Your task to perform on an android device: Shop the torch light under emergency torch light category.
Image 0: 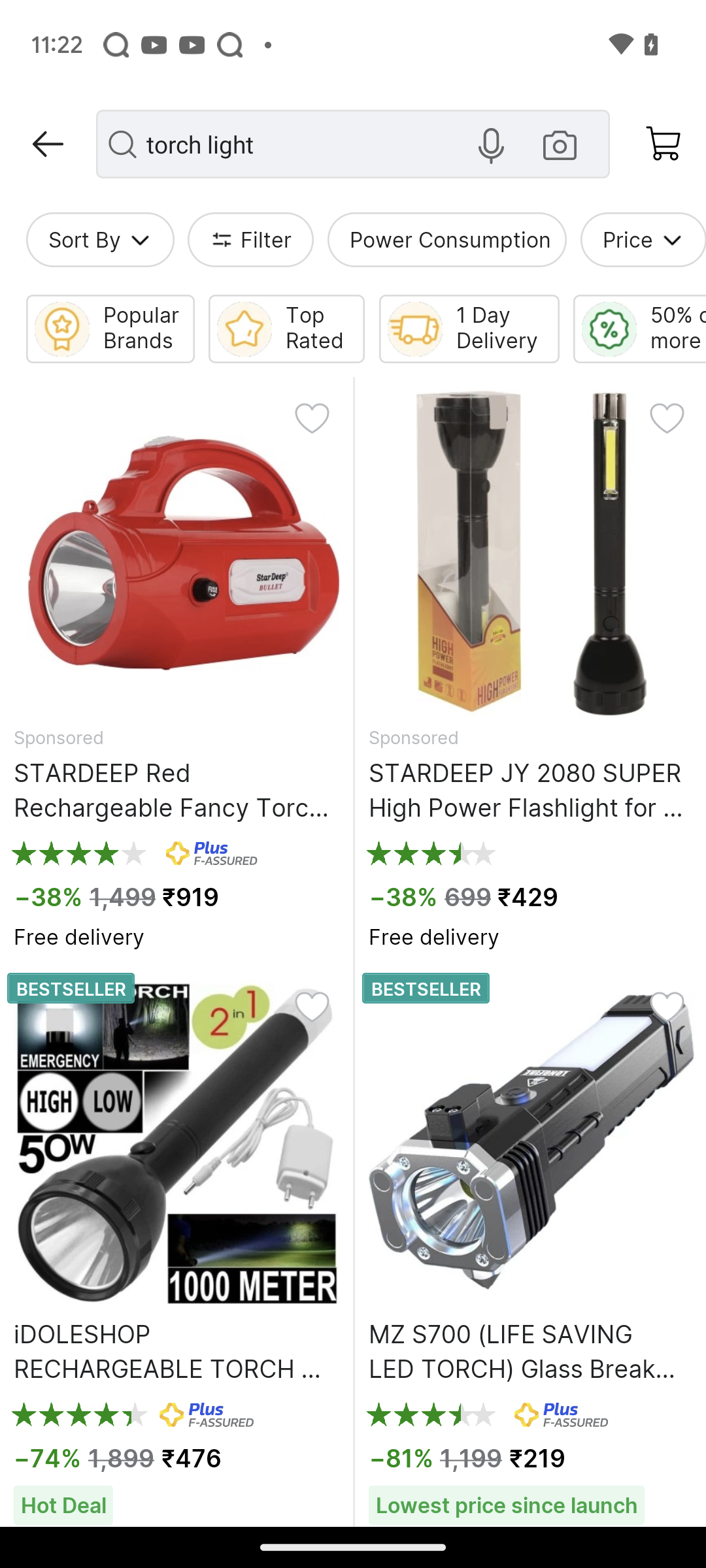
Click on the filter tab
Step 0: click (266, 240)
Image 1: 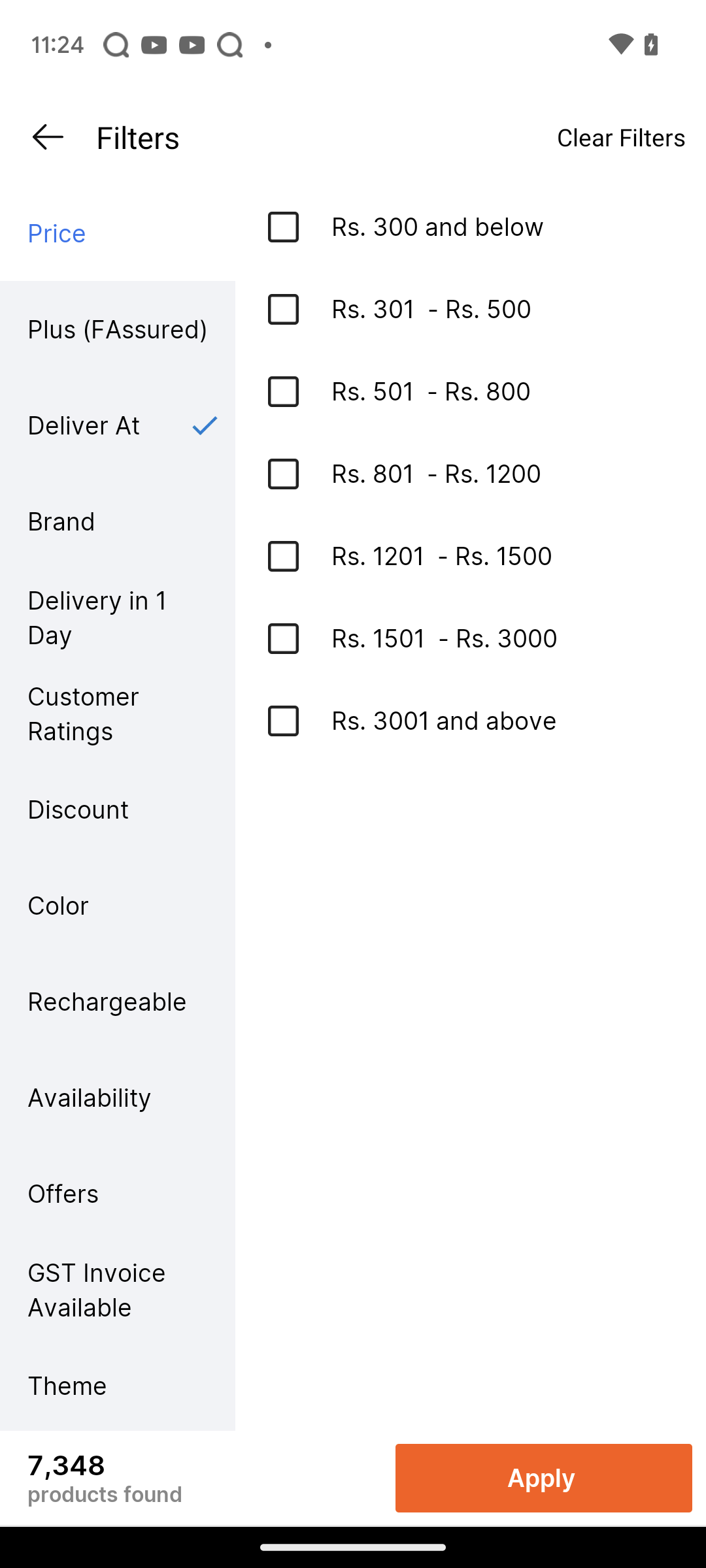
Swipe up to view the category tab
Step 1: scroll down
Image 2: 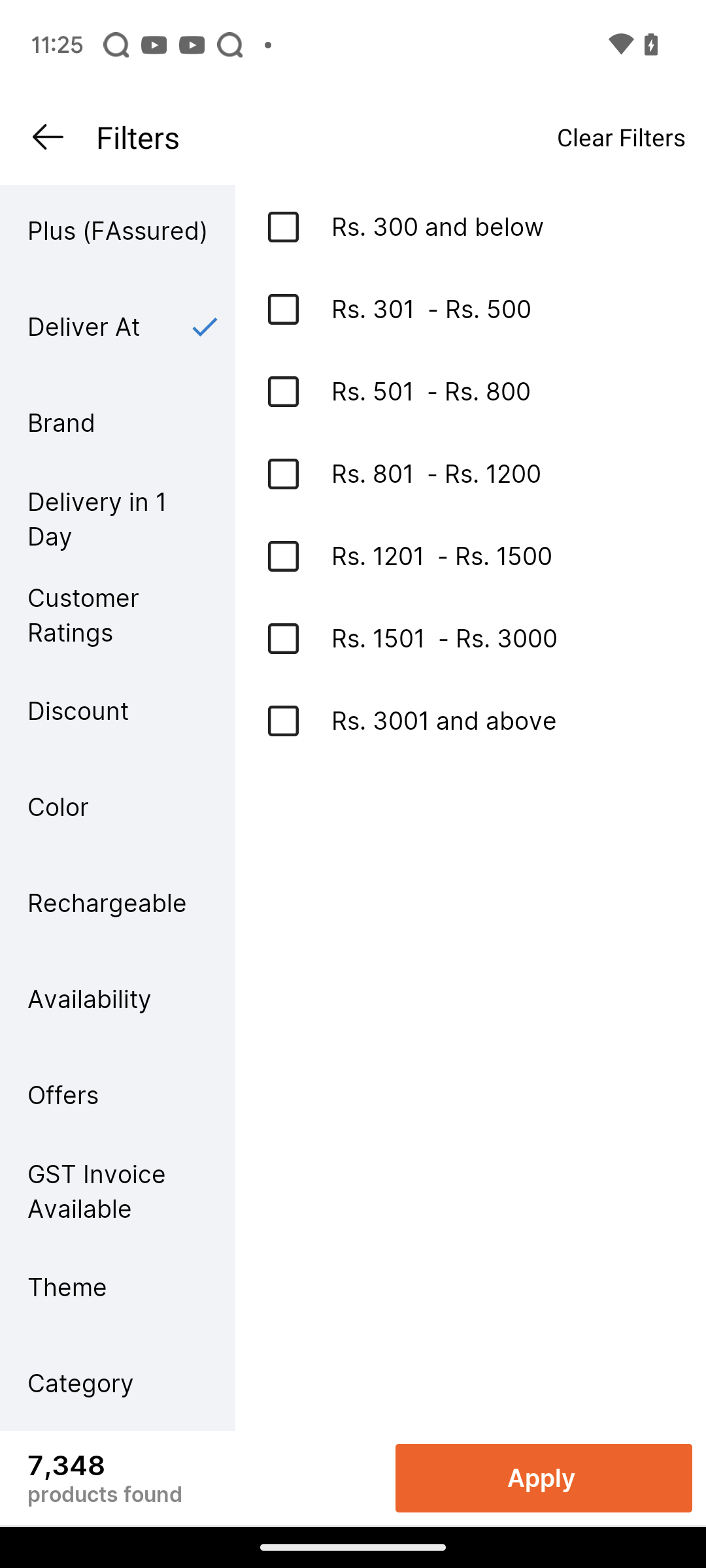
Click on the category tab
Step 2: click (117, 1382)
Image 3: 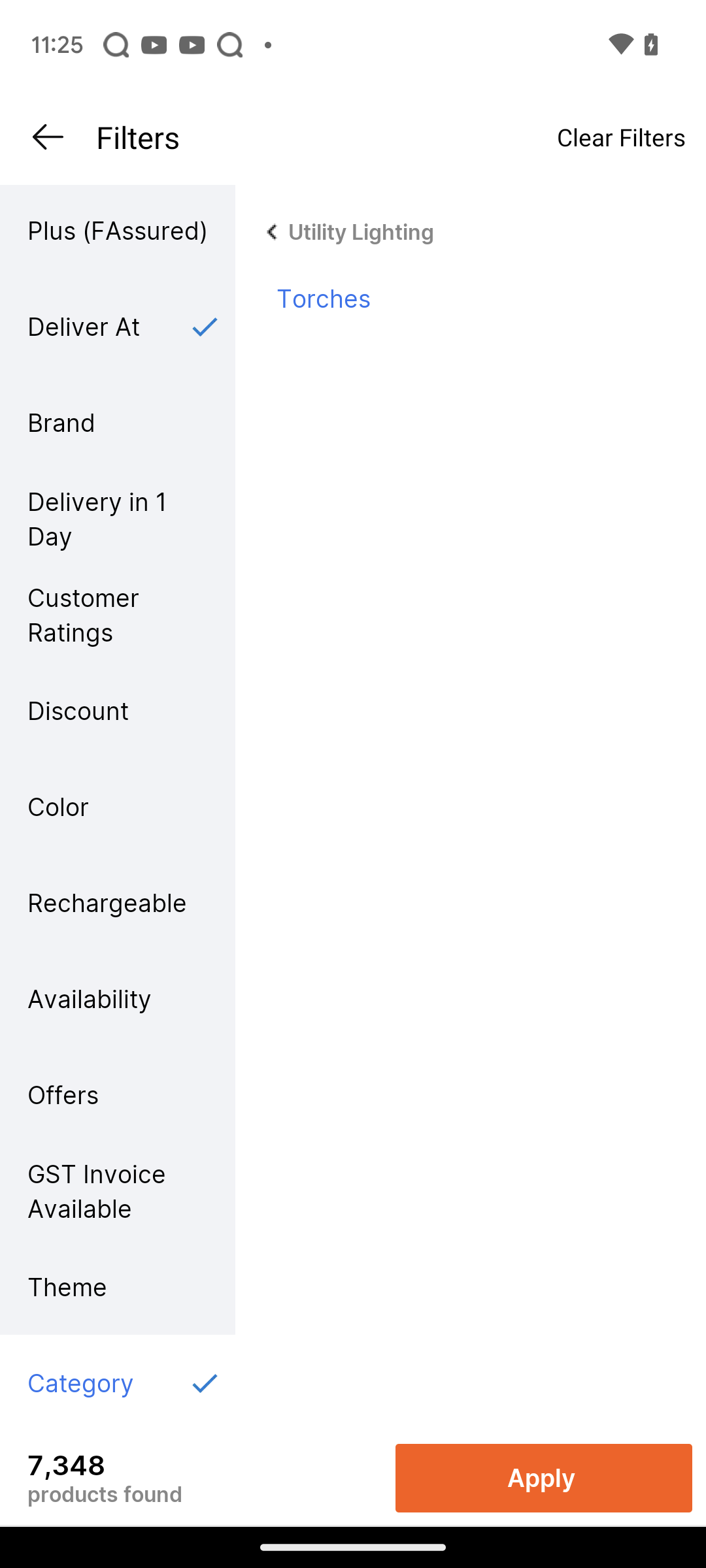
Click on the utility lightning
Step 3: click (450, 240)
Image 4: 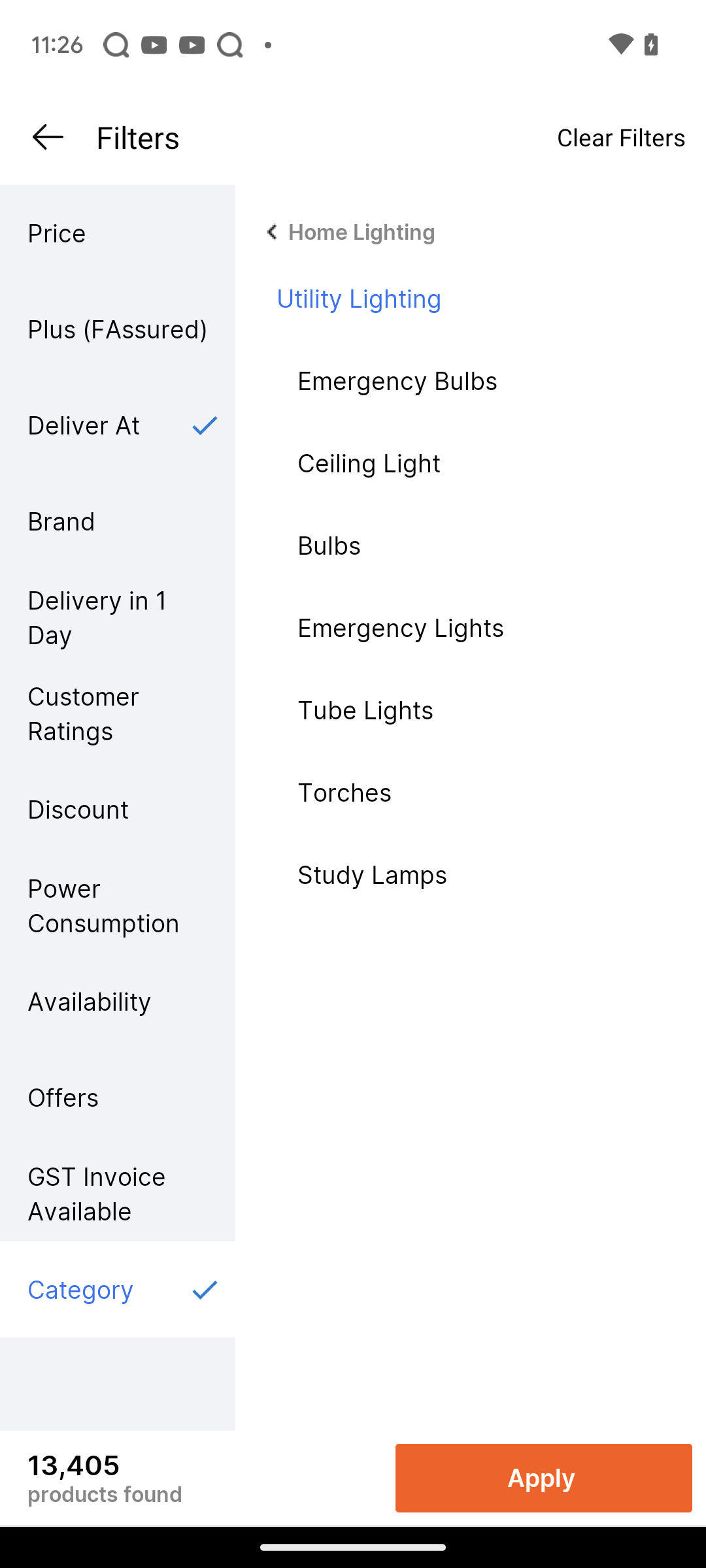
Click on the emergency lights option
Step 4: click (485, 627)
Image 5: 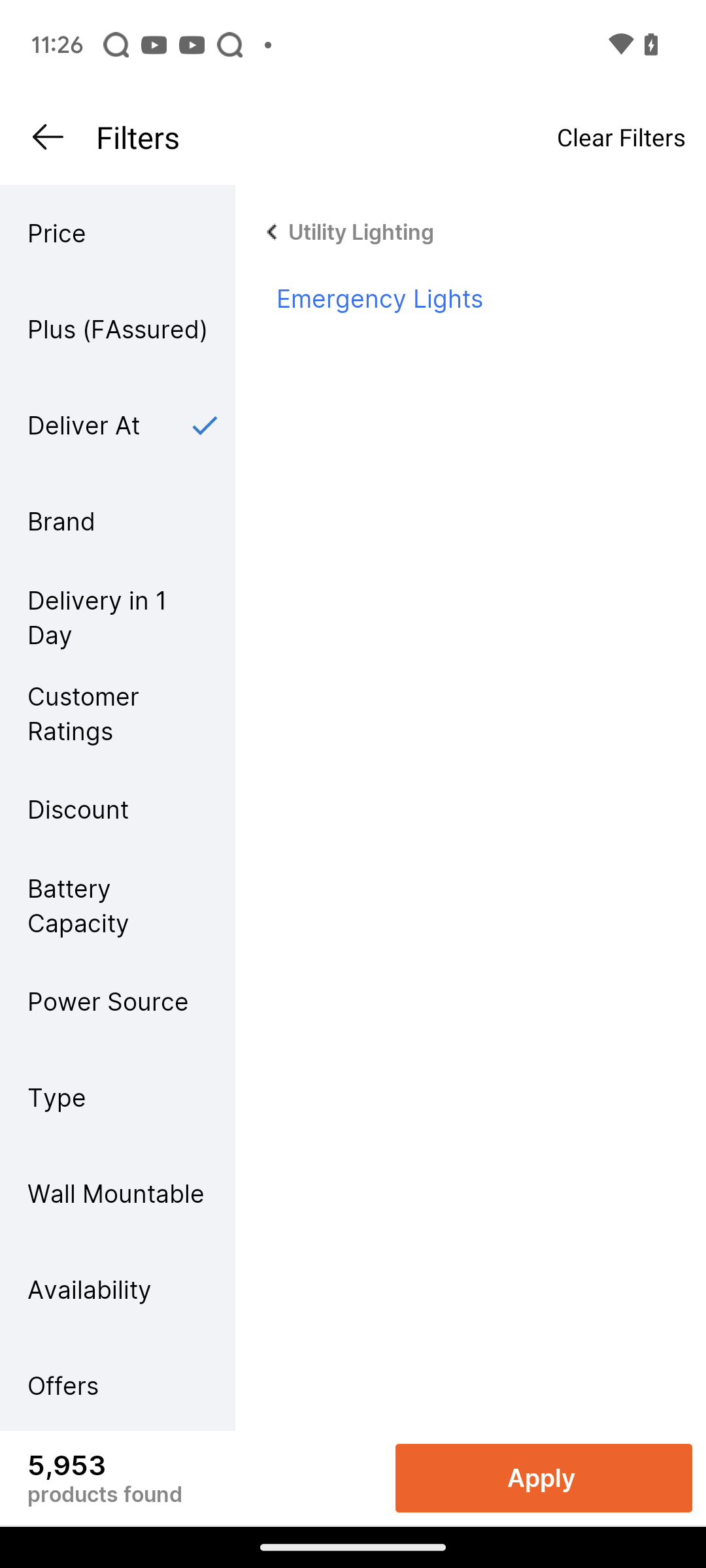
Click on the apply button
Step 5: click (544, 1478)